Your task to perform on an android device: open the Khan Academy app and get help.
Image 0: 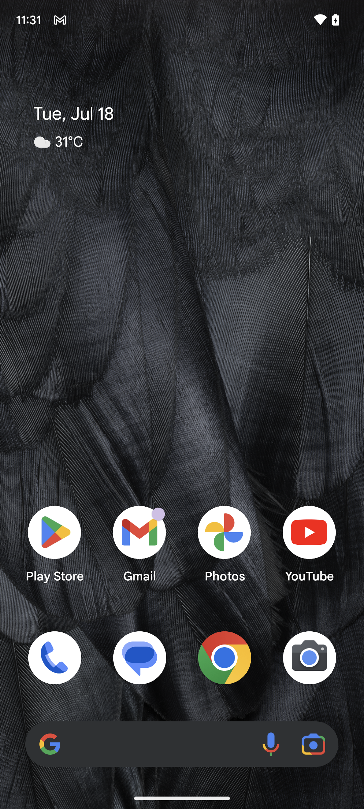
open khan academy app
Step 0: open app "Khan Academy"
Image 2: 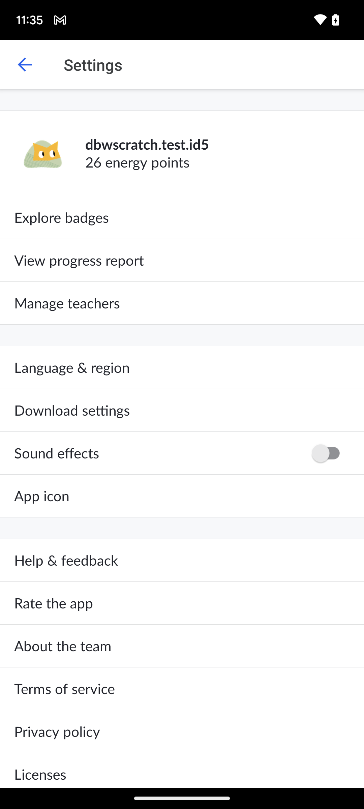
Go to the help and feedback present on the screen.
Step 2: click (175, 560)
Image 3: 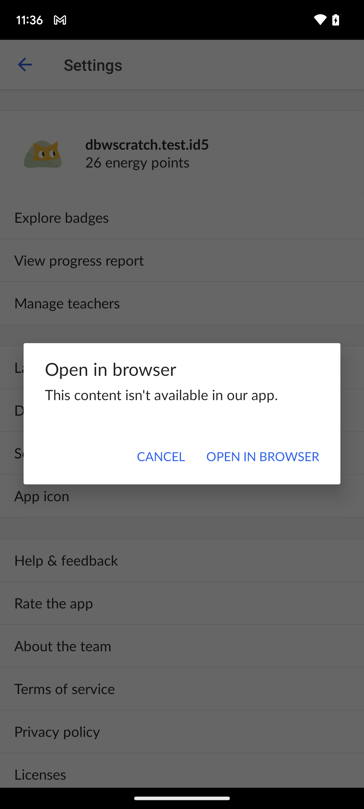
Click on Open in Browser.
Step 3: click (262, 457)
Image 4: 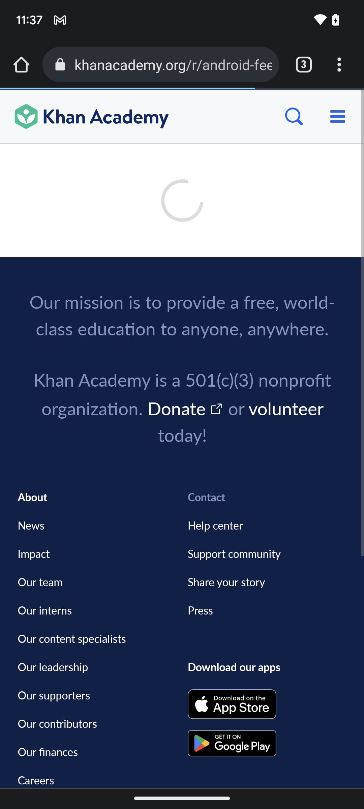
Click on Open in Browser.
Step 4: wait